Your task to perform on an android device: View Majestic Palace Hotel on a map to familiarise with the trip path with the lastminute.com app.
Image 1: 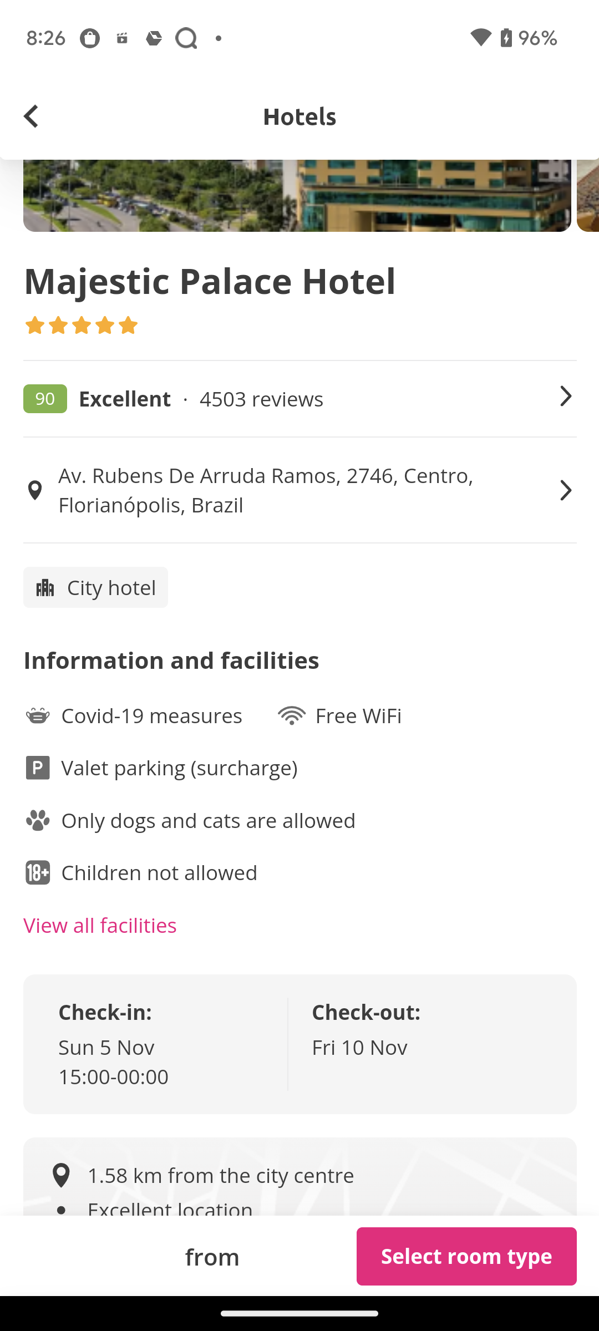
Click on the Av. Rubens De Arruda Ramos, 2746, Centro, Florianopolis, brazil
Step 1: click (266, 491)